Your task to perform on an android device: I am making gluten free bread for lunch and running out of baking powder search for baking powder in the flipkart app,
Image 0: 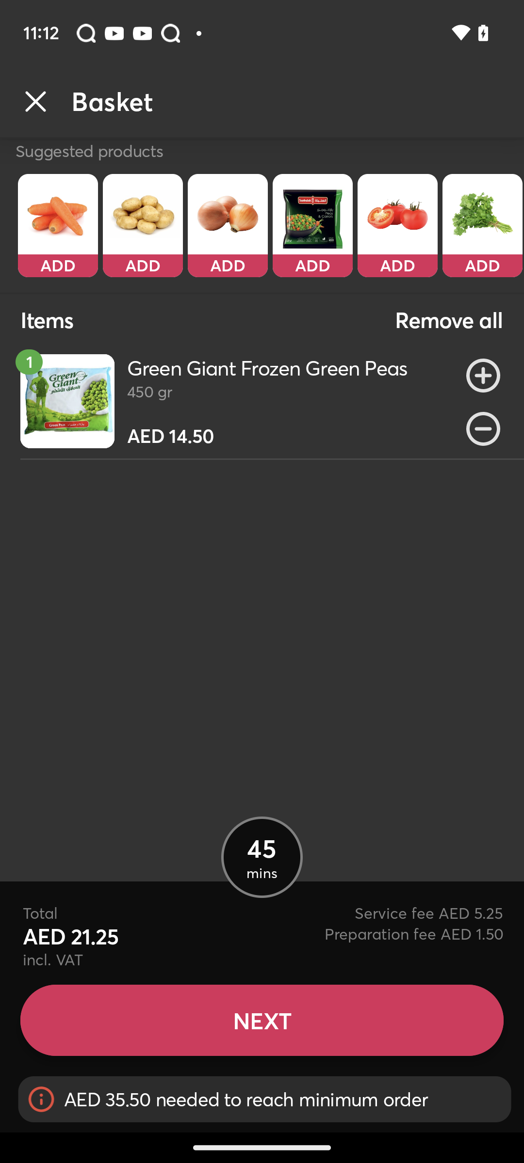
Open flipkart app
Step 0: open app "Flipkart"
Image 1: 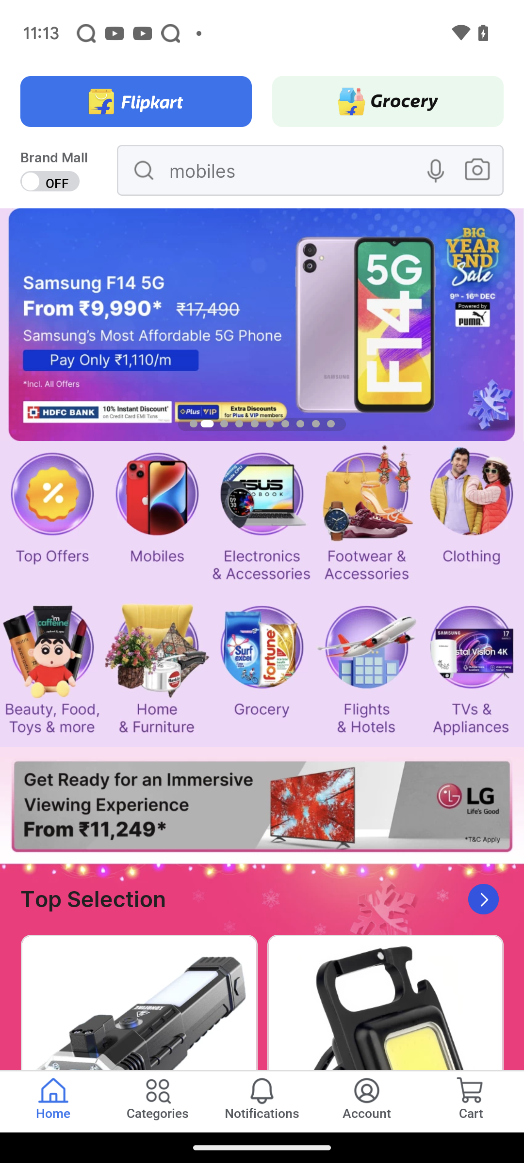
Click on the search textbox on the top of the screen
Step 1: click (295, 179)
Image 2: 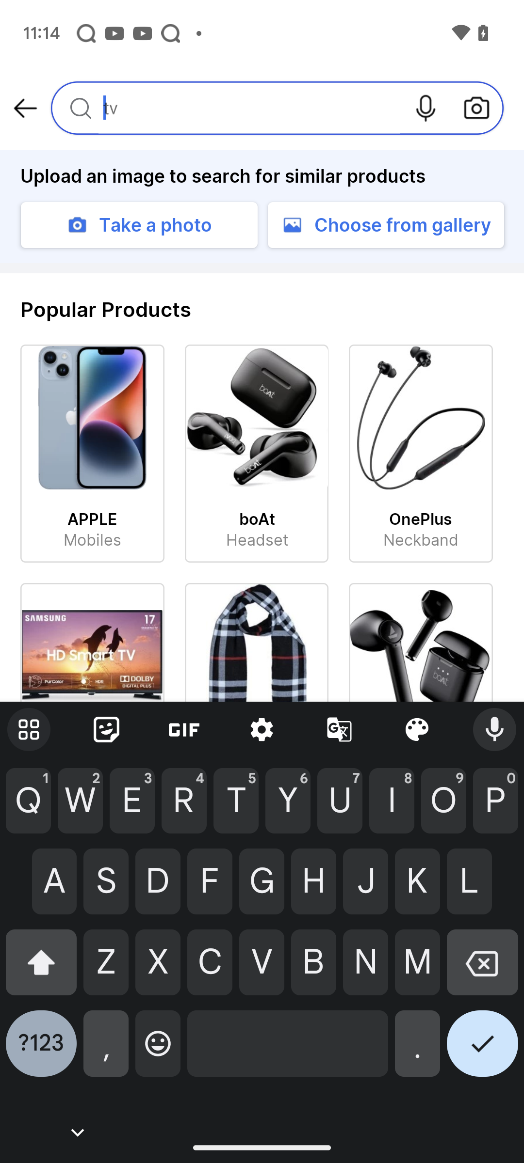
Enter baking powder in the search textbox
Step 2: type "Baking Powder"
Image 3: 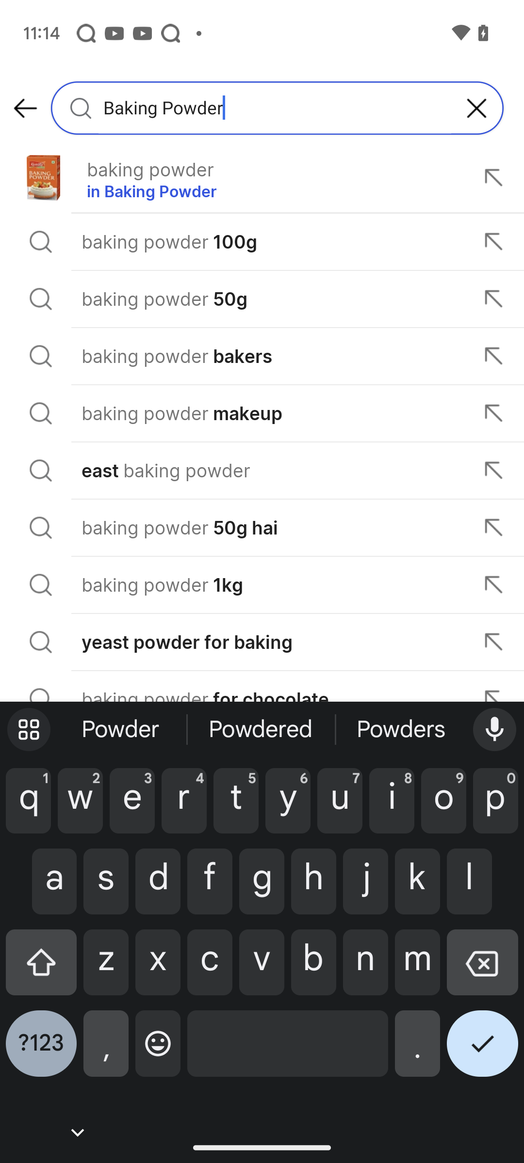
Click on the first search result
Step 3: click (244, 178)